Your task to perform on an android device: I have to buy a used car, so search for an Audi A4 in the CarTrade app.
Image 0: 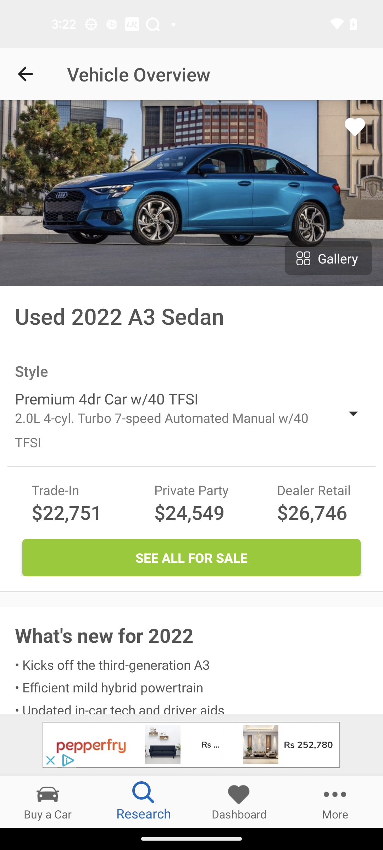
Open the CarTrade app
Step 0: open app "CarTrade | Used Cars, New Cars"
Image 1: 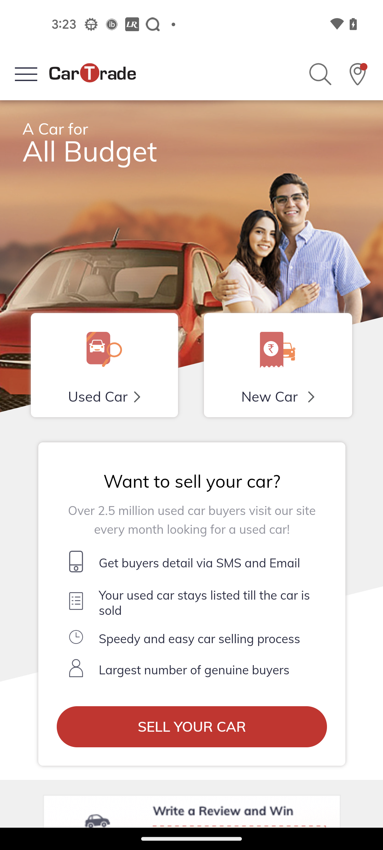
Click on the Used Car
Step 1: click (104, 359)
Image 2: 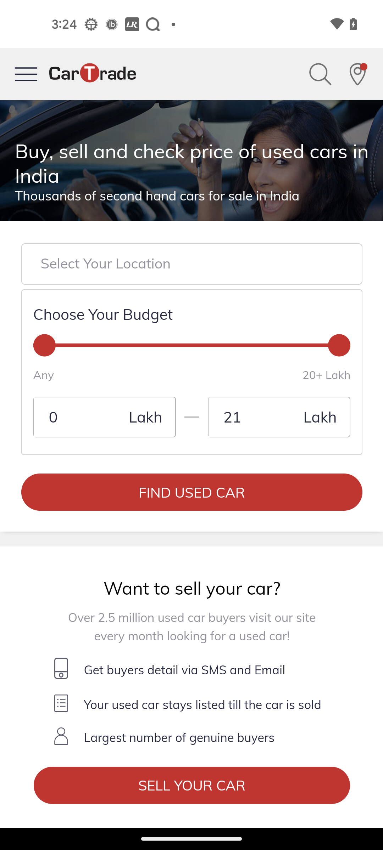
Click on the Search icon at the top right side
Step 2: click (192, 438)
Image 3: 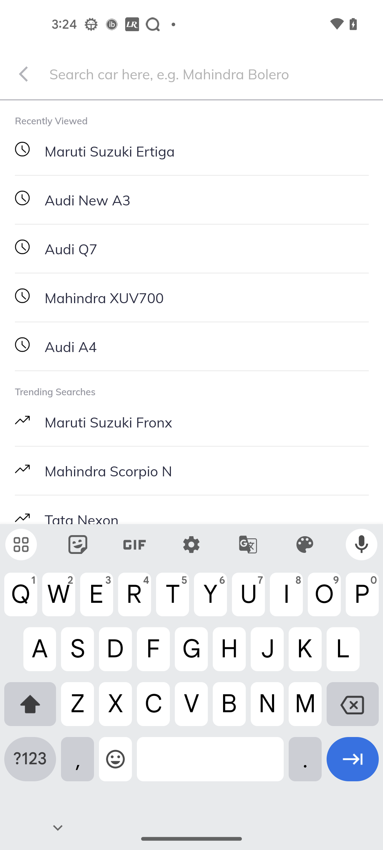
Search for Audi A4
Step 3: type "Audi A4"
Image 4: 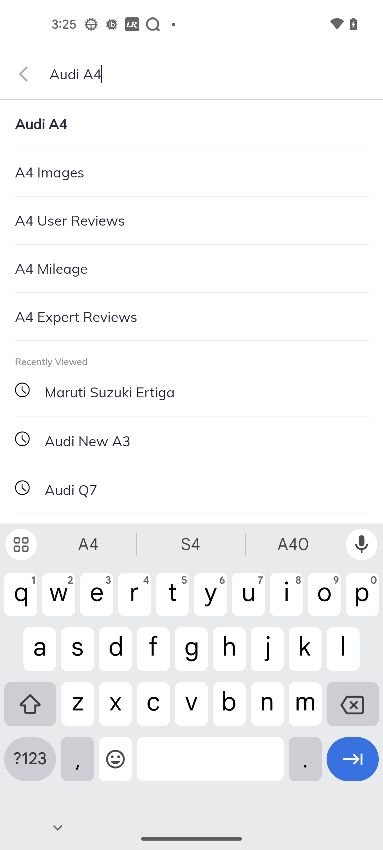
Click on the Arrow forward icon at the bottom right corner of the screen
Step 4: click (353, 764)
Image 5: 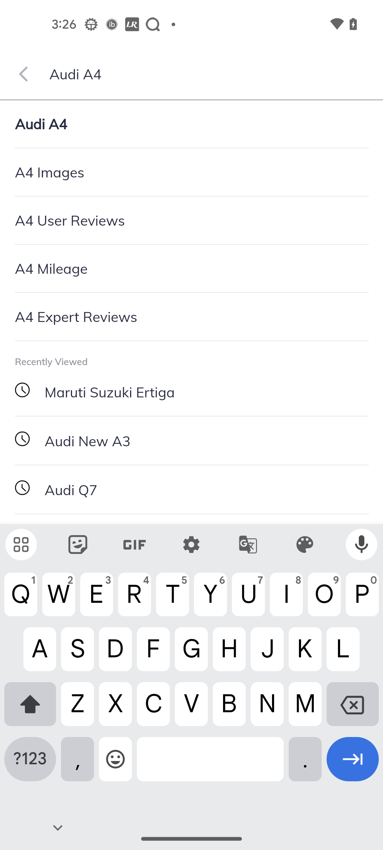
Click on the Arrow forward icon at the bottom right corner of the screen
Step 5: click (353, 764)
Image 6: 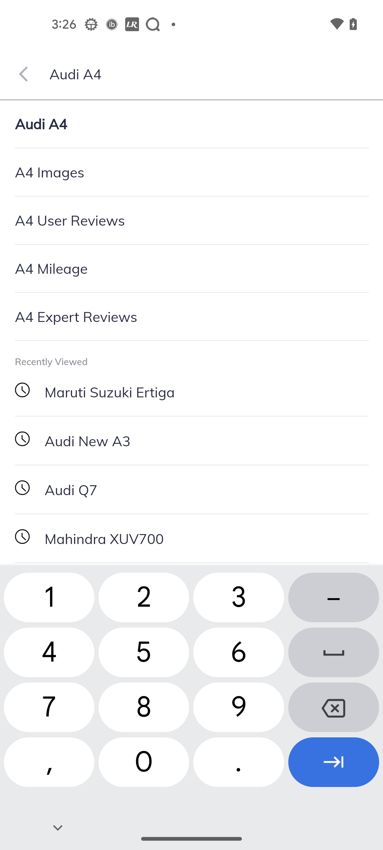
Select Audi A4 
Step 6: click (41, 124)